Your task to perform on an android device: In the Toys 'R' Us app , search for Donald Duck stuffed Toy
Image 0: 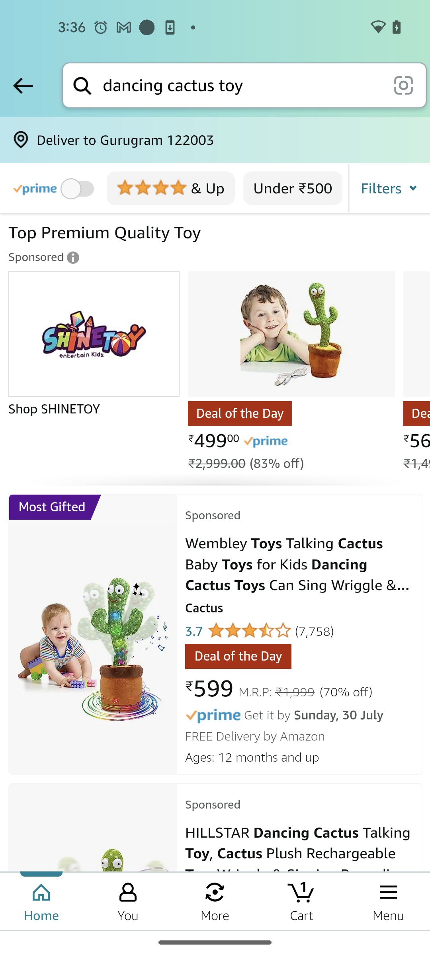
Open the Toys 'R' Us app
Step 0: open app "Toys 'R' Us"
Image 1: 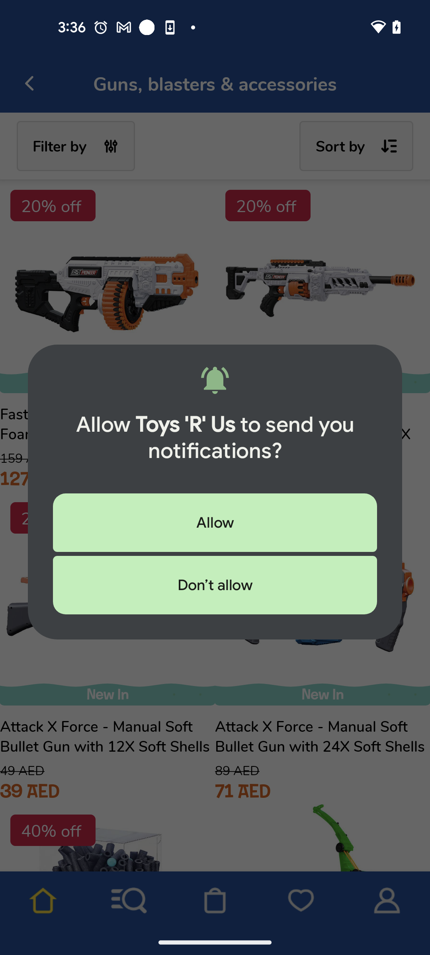
Don't allow the notification setting
Step 1: click (215, 585)
Image 3: 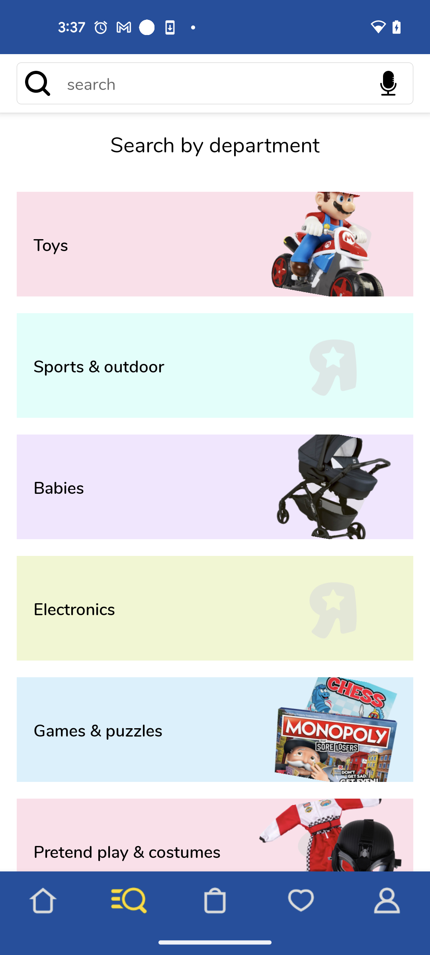
Click on the search bar at the top of the screen
Step 3: click (198, 83)